Your task to perform on an android device: Open the Keep Notes app & create a new note with title Movies & add the movie name Kill Bill in note body
Image 0: 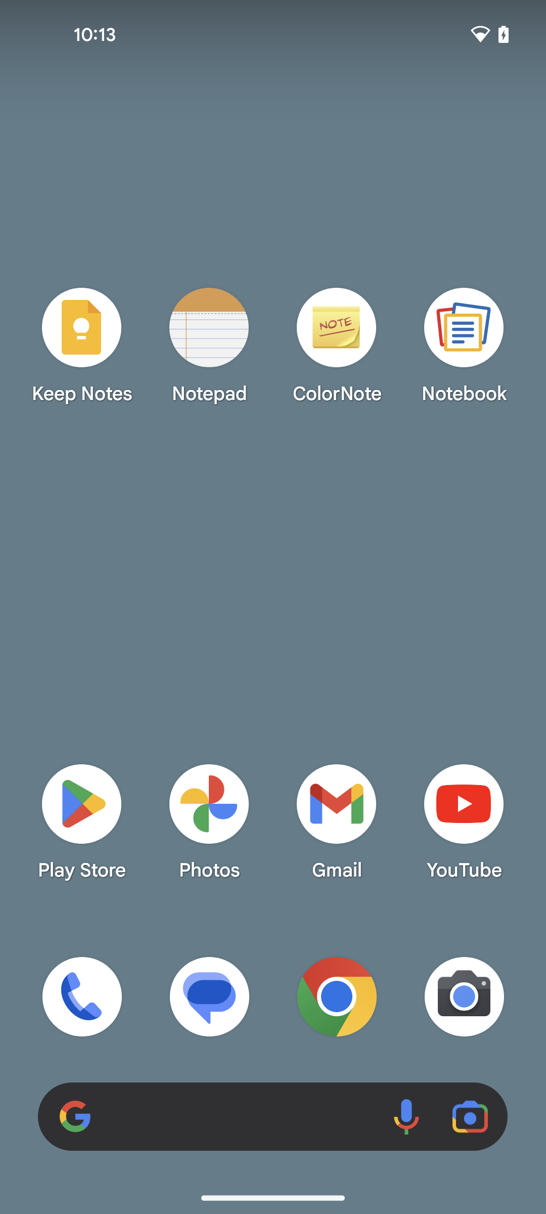
open the Keep Notes app
Step 0: open app "Keep Notes"
Image 1: 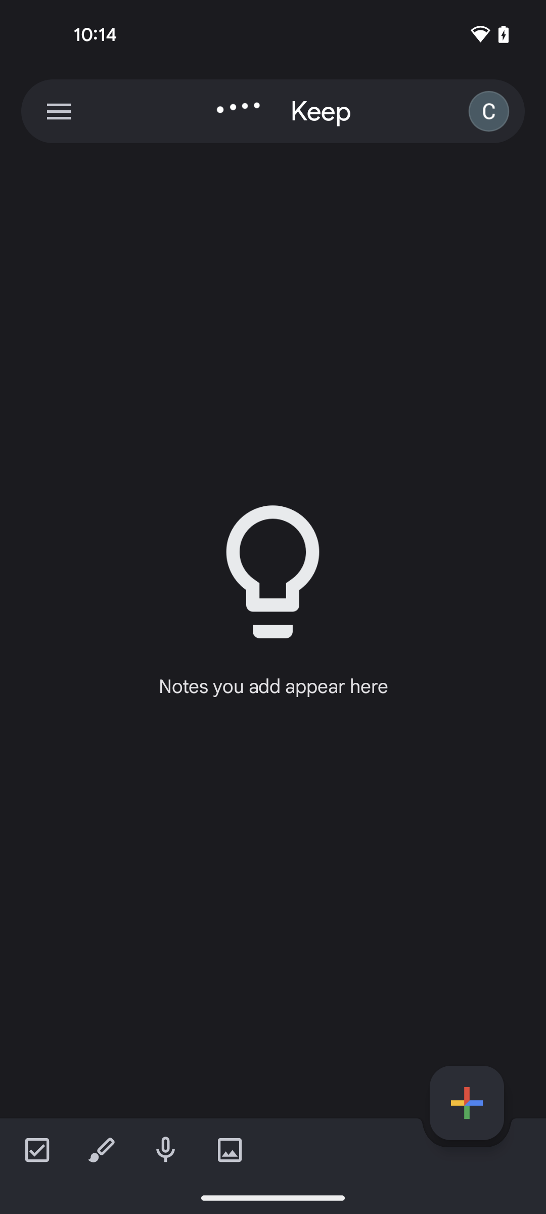
open the Keep Notes app
Step 1: wait
Image 2: 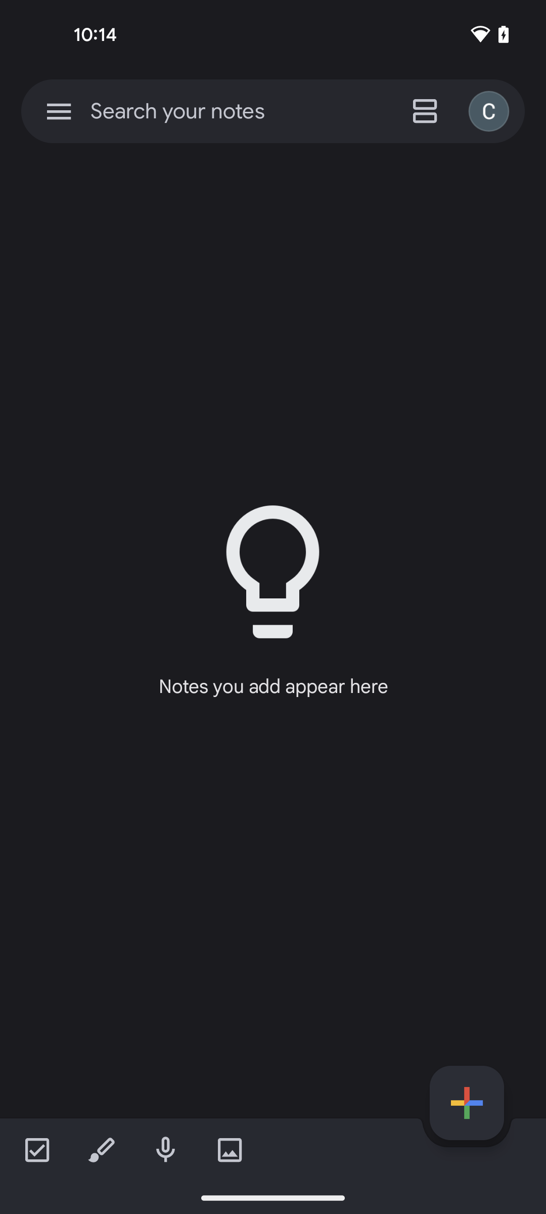
click on the Plus icon at the bottom right corner of the screen
Step 2: click (467, 1103)
Image 3: 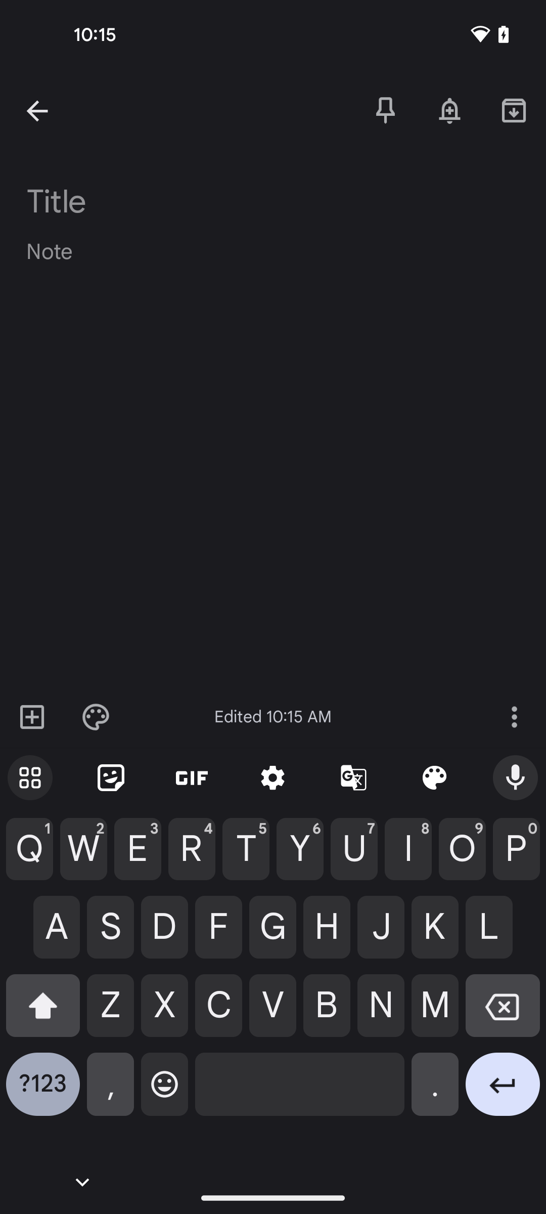
click on the Title section
Step 3: click (139, 198)
Image 4: 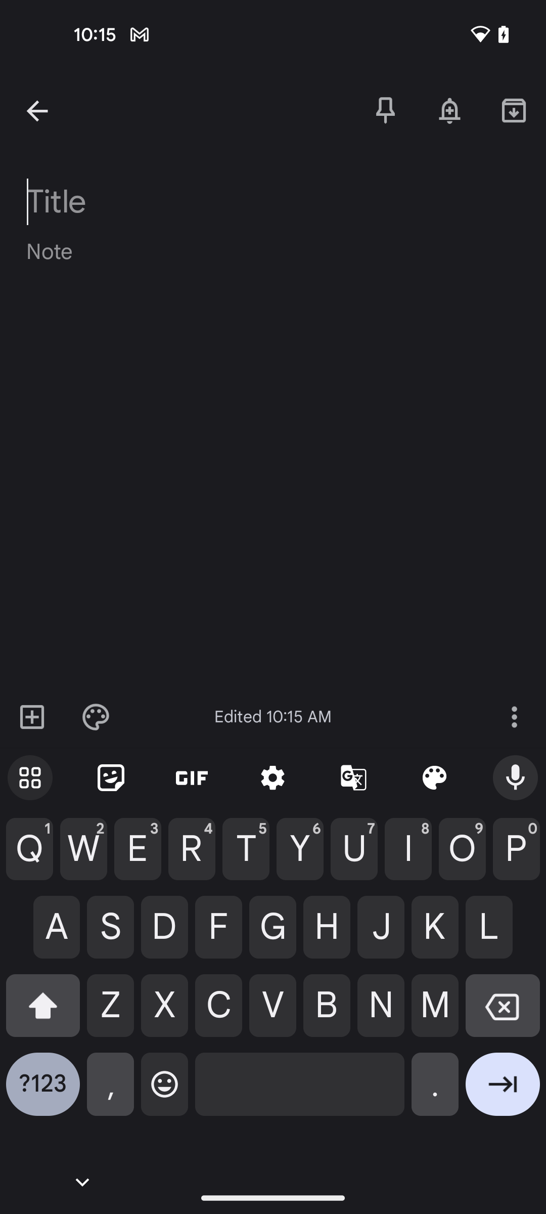
enter the Title name Movies
Step 4: type "Movies"
Image 5: 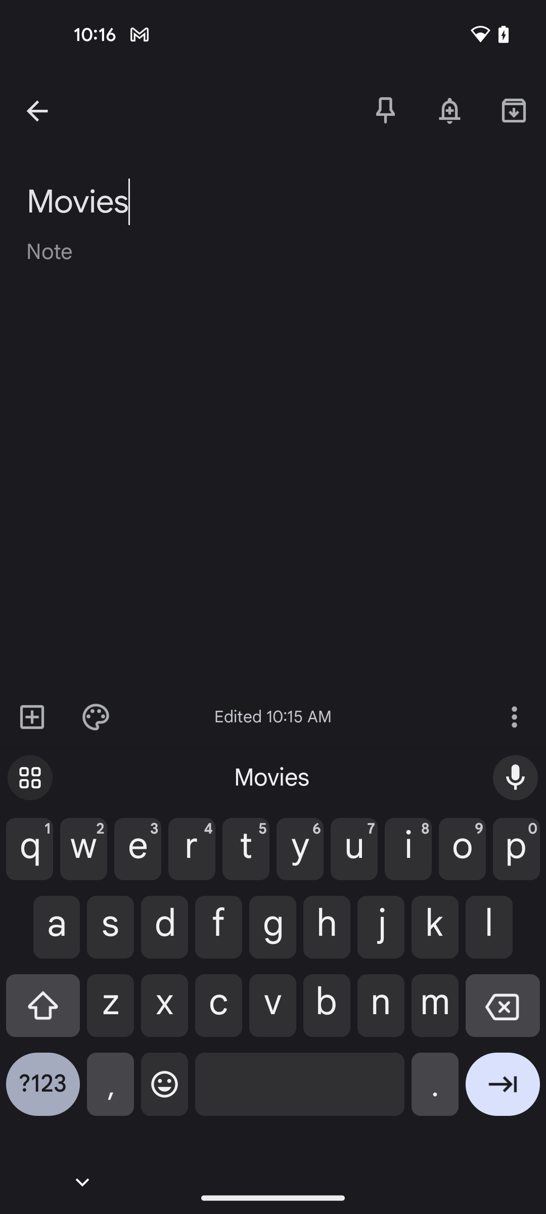
click on the note body section
Step 5: click (273, 266)
Image 6: 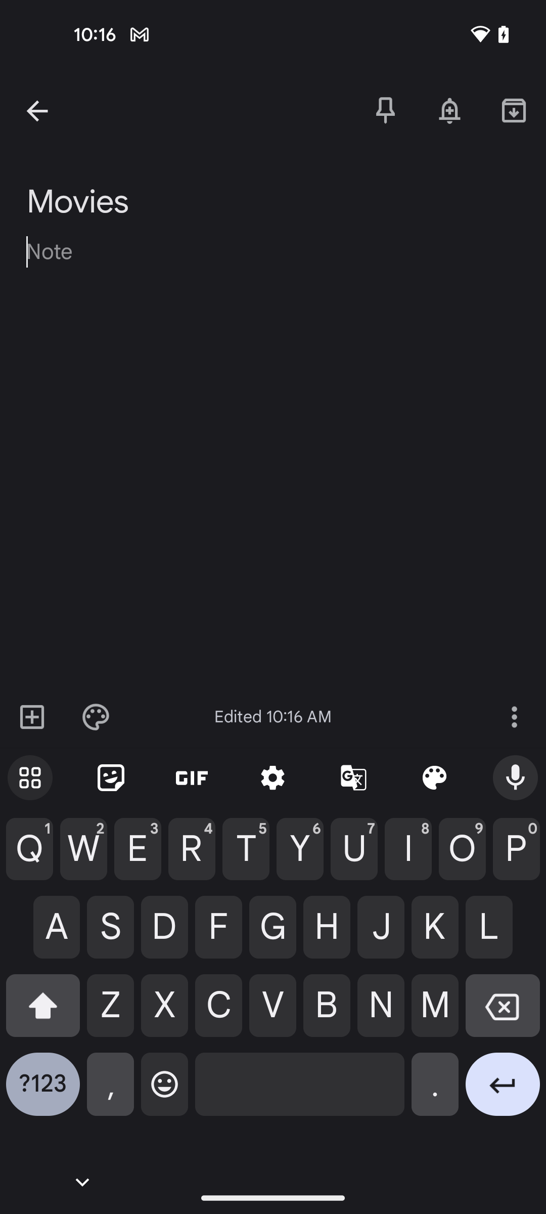
enter the body Kill Bill
Step 6: type "Kill Bill"
Image 7: 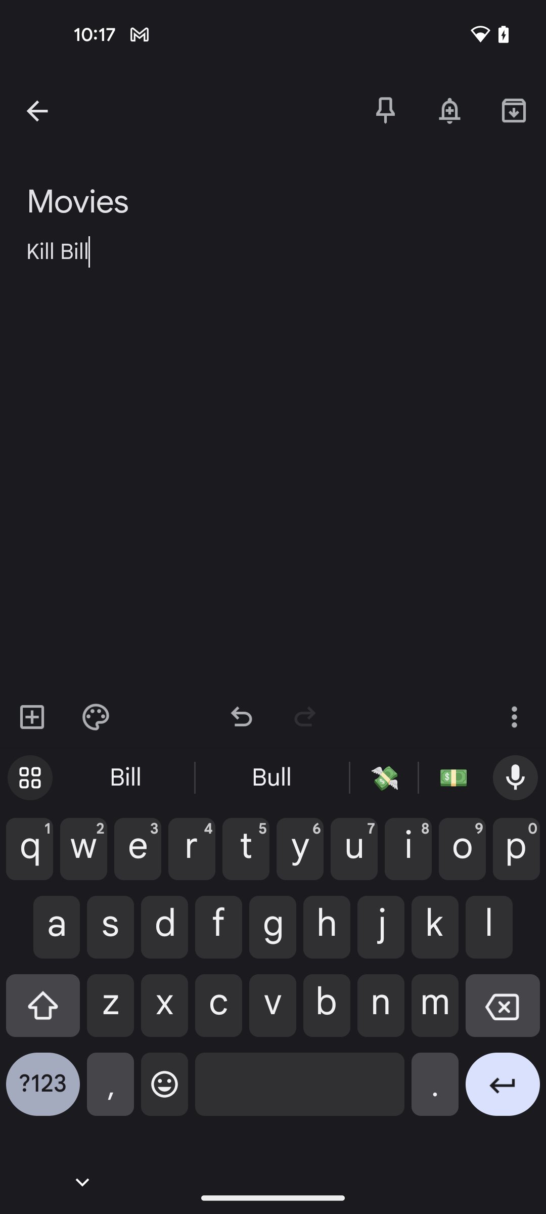
click on the back arrow icon at the top left corner of the screen
Step 7: click (59, 111)